Your task to perform on an android device: In the INFOBUS app, Search for a bus from Sao Paulo to Rio de Janeiro on November 23 because I had to travel there for vacation.
Image 0: 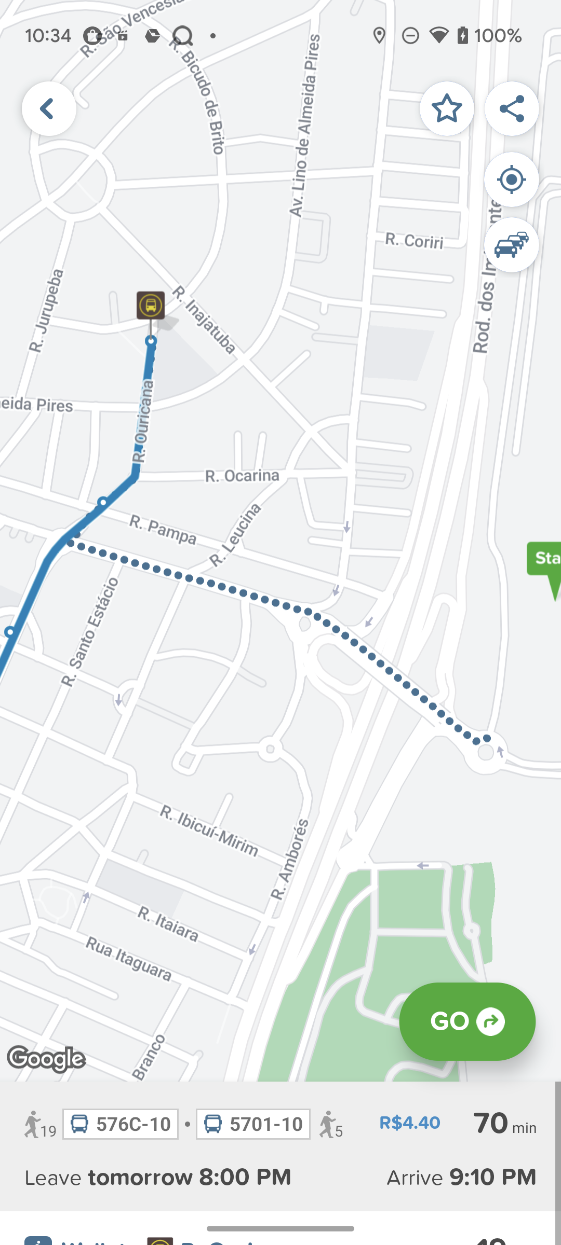
Open INFOBUS App
Step 0: open app "INFOBUS"
Image 2: 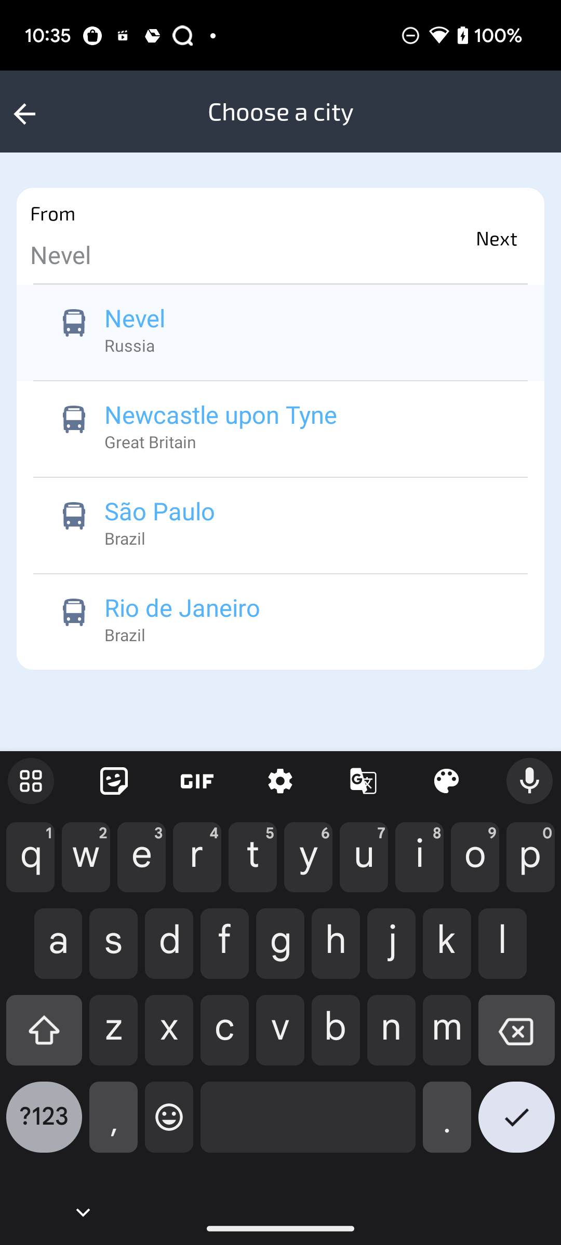
search for sao paulo
Step 2: type "Sao paulo"
Image 3: 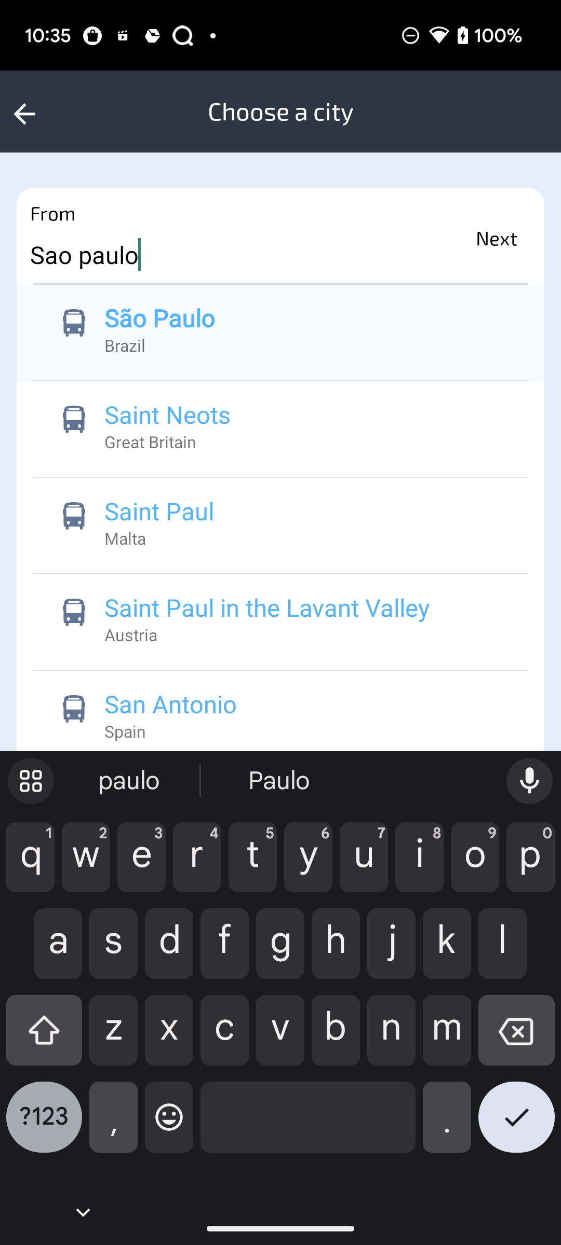
Click on the First search suggestion
Step 3: click (125, 345)
Image 4: 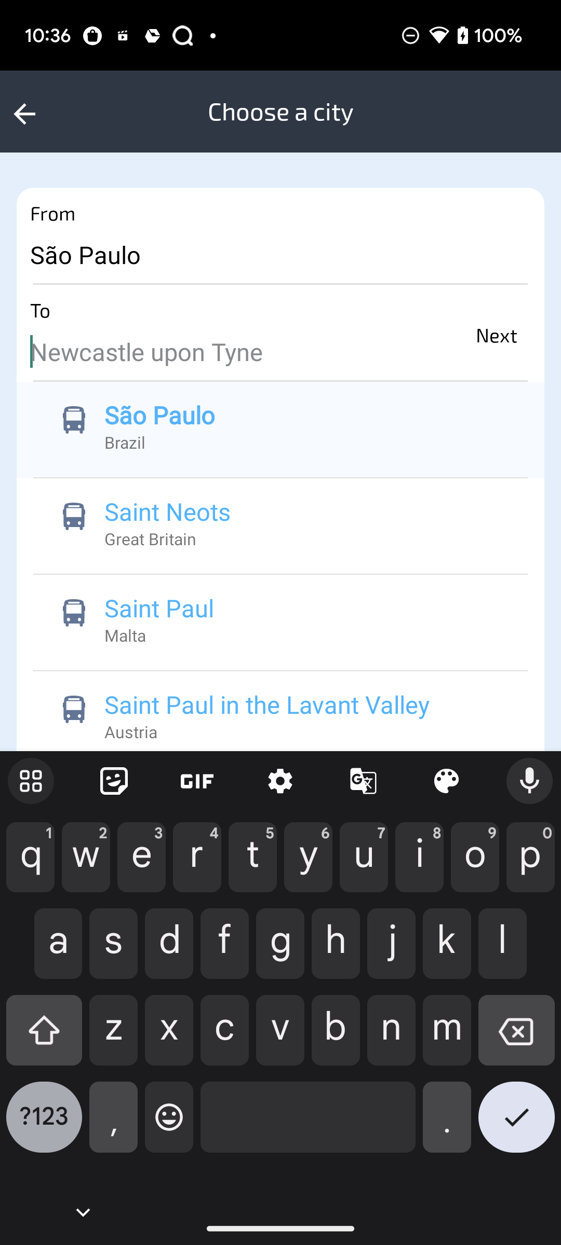
Search for Rio de Janeiro
Step 4: type "Rio de Janeiro"
Image 5: 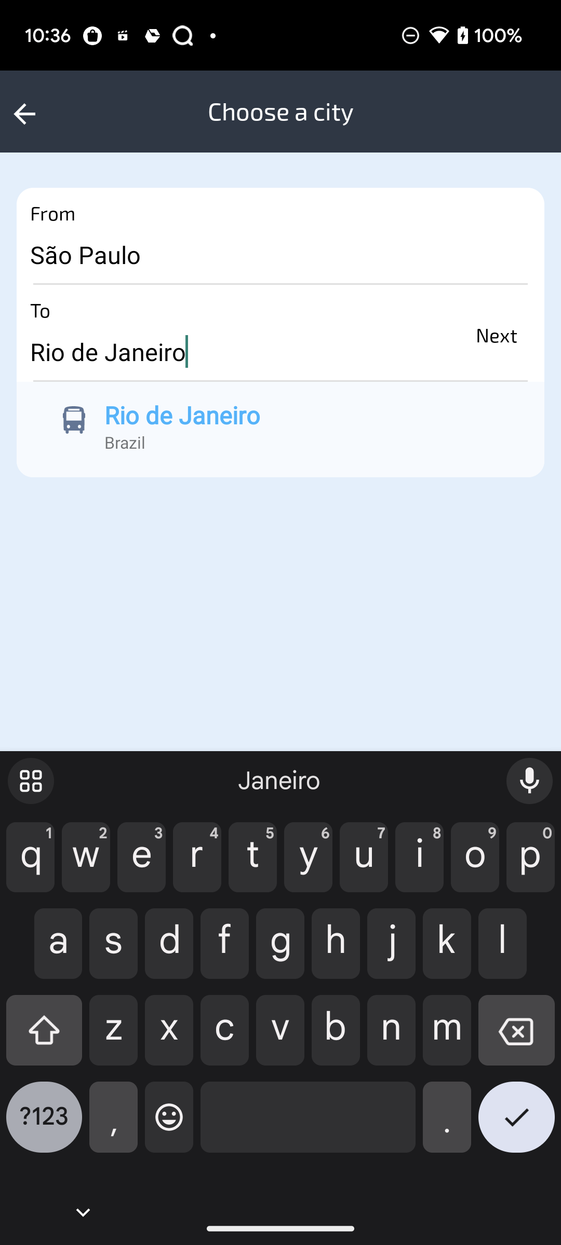
Click on the Rio de Janeiro Brazil
Step 5: click (182, 414)
Image 6: 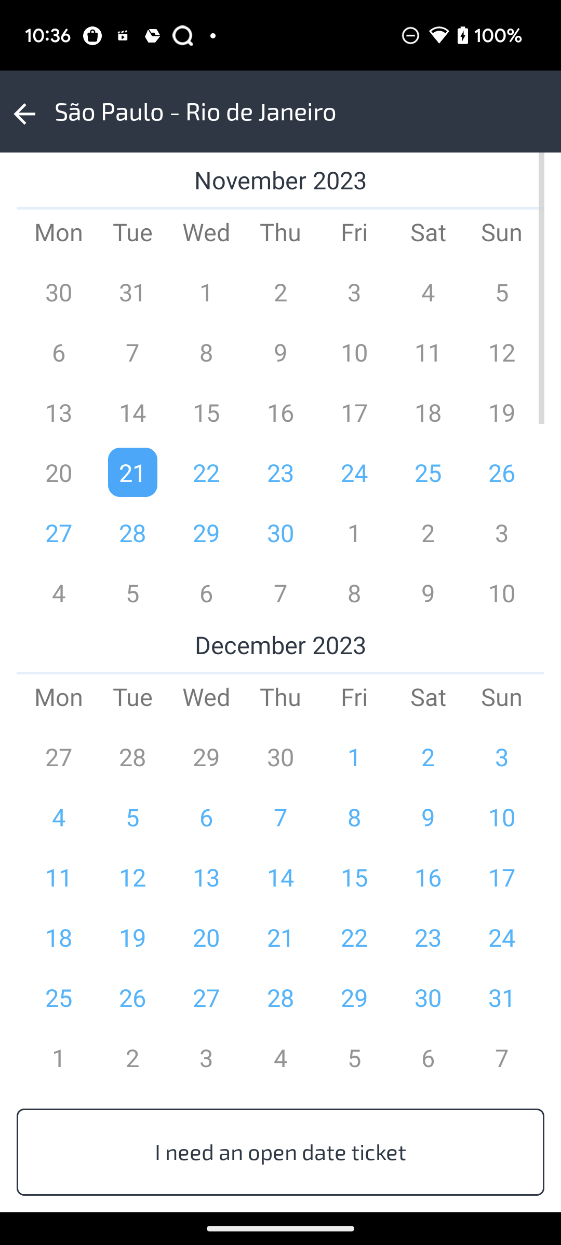
Select date as November 23
Step 6: click (280, 472)
Image 7: 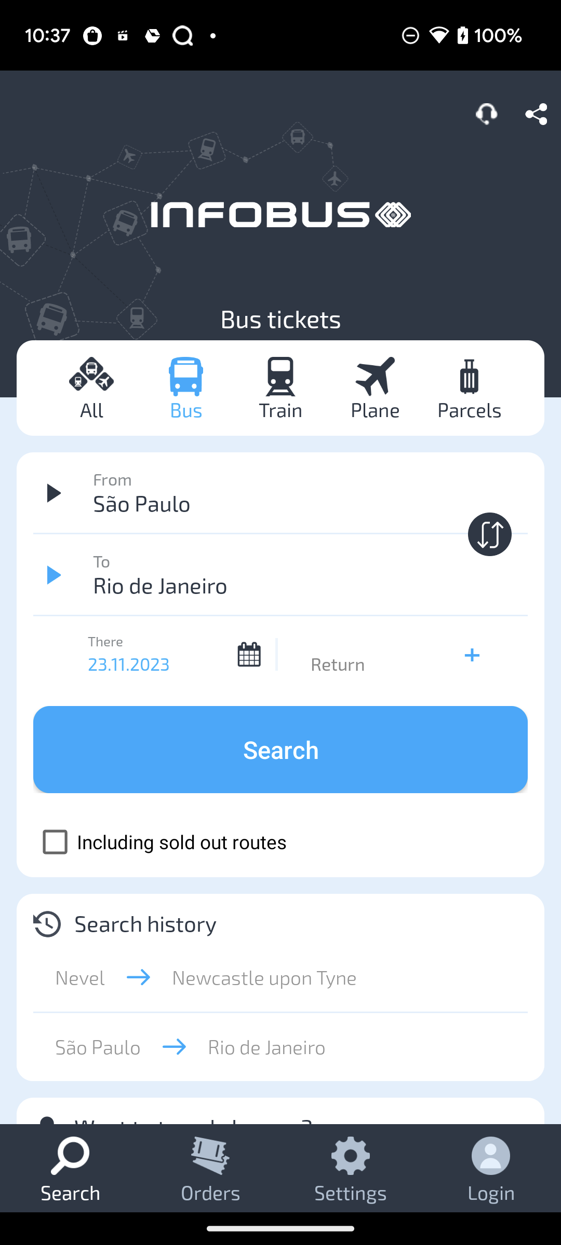
Click on Search button
Step 7: click (280, 750)
Image 8: 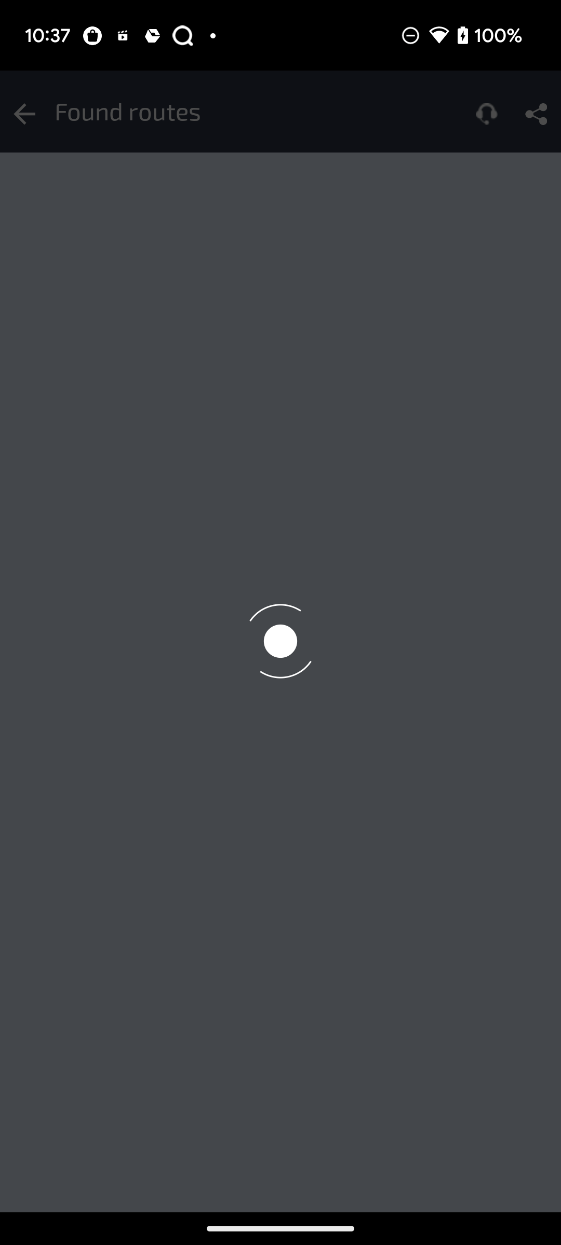
Click on Search button
Step 8: wait